Your task to perform on an android device: In the Alarm Clock Xtreme app, set a 30-minute timer.
Image 0: 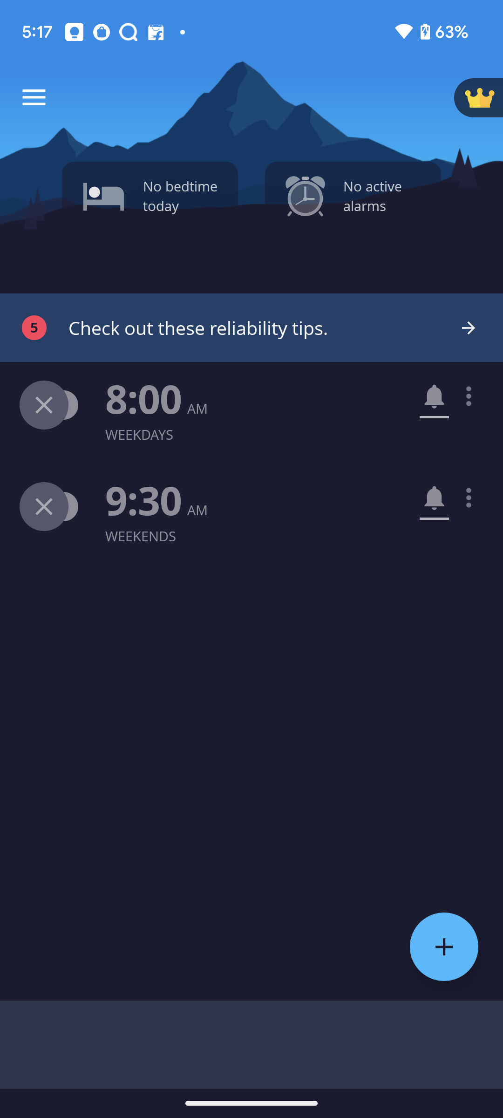
Click on the three bar menu at the top left corner of the screen
Step 0: click (34, 97)
Image 1: 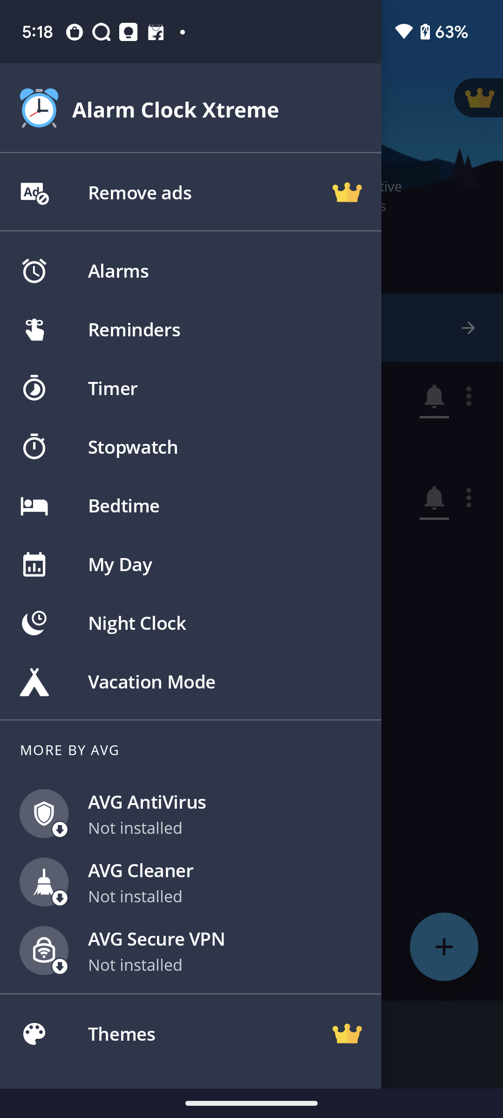
Go to the timer section
Step 1: click (225, 388)
Image 2: 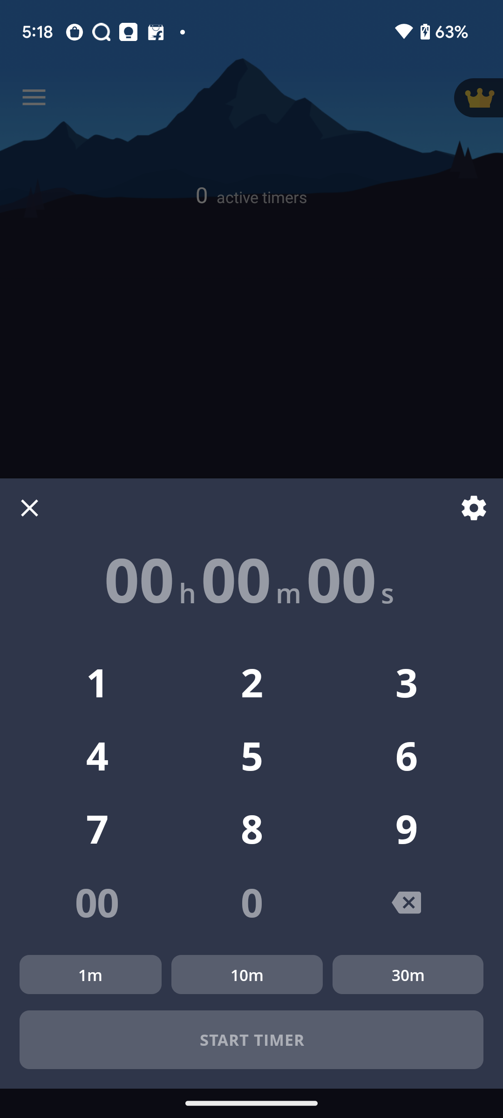
Click on the 30 min button at the bottom right side of the screen
Step 2: click (408, 975)
Image 3: 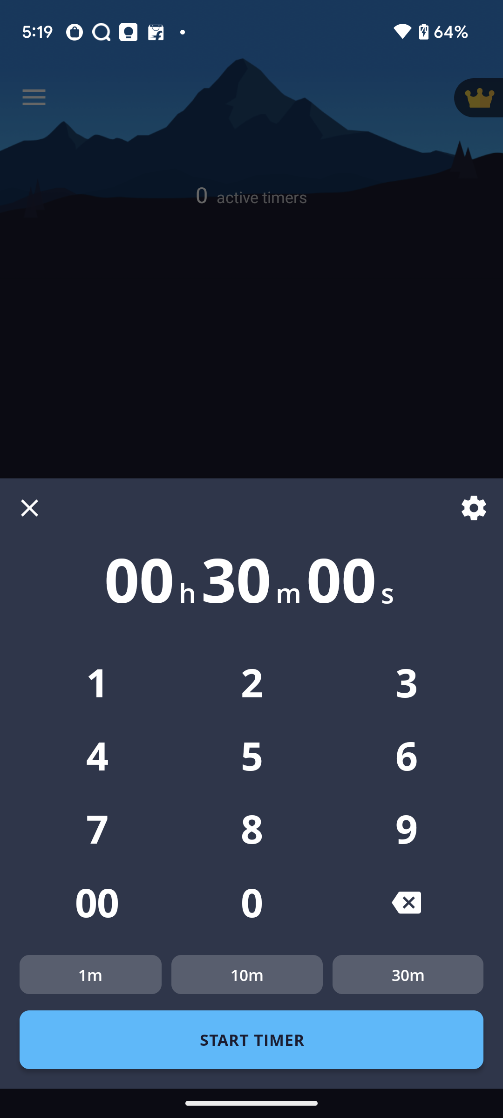
Click on the START TIMER
Step 3: click (251, 1040)